Your task to perform on an android device: In the Weather app. Go through the map and view the Dehradun weather.
Image 0: 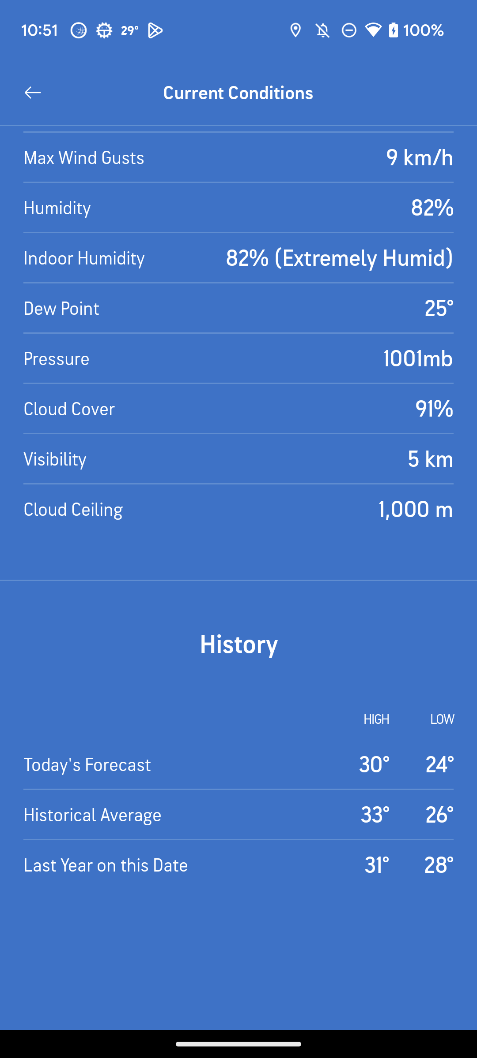
Go back to the weather screen
Step 0: press back button
Image 1: 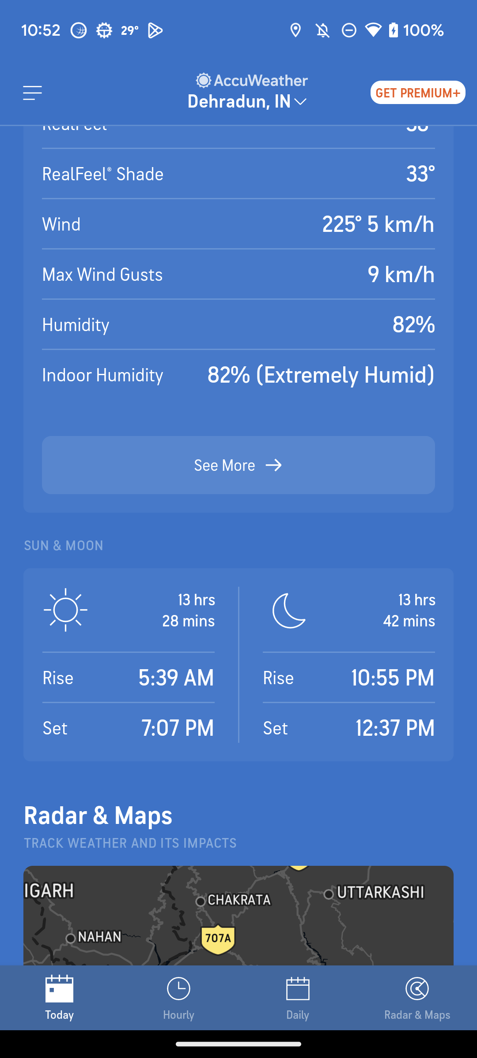
Scroll up to view the Map 
Step 1: scroll down
Image 2: 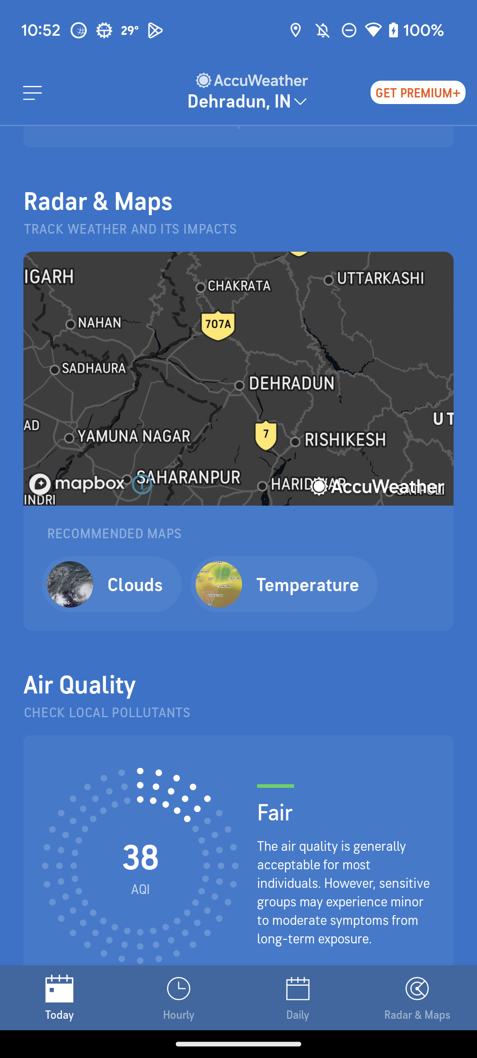
Click on the Map of Radar & Maps
Step 2: click (169, 361)